Your task to perform on an android device: Open the Grocery list file in Google Drive.
Image 0: 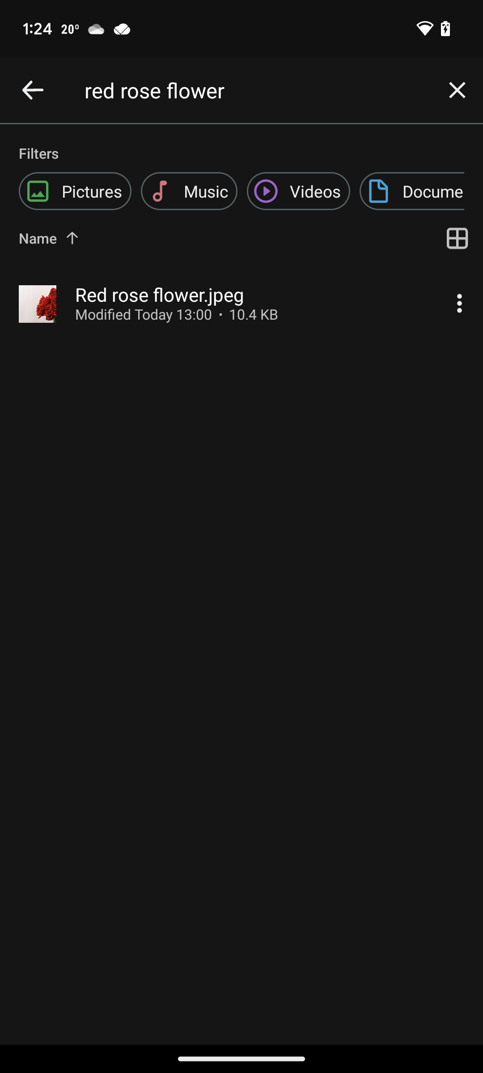
Open the Google Drive app
Step 0: open app "Drive"
Image 1: 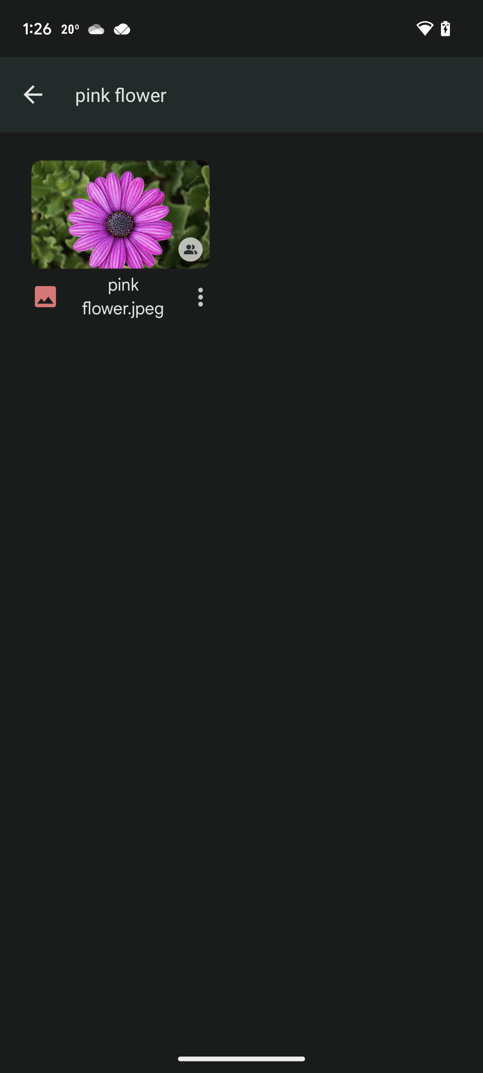
Click on the back icon at the top left corner of the screen
Step 1: click (33, 94)
Image 2: 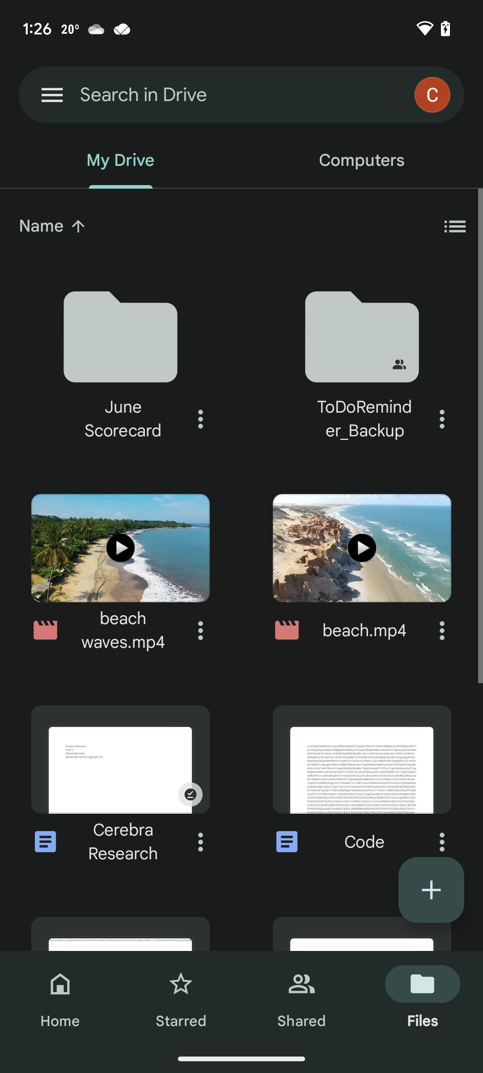
Swipe up to see the Grocery list file
Step 2: scroll down
Image 3: 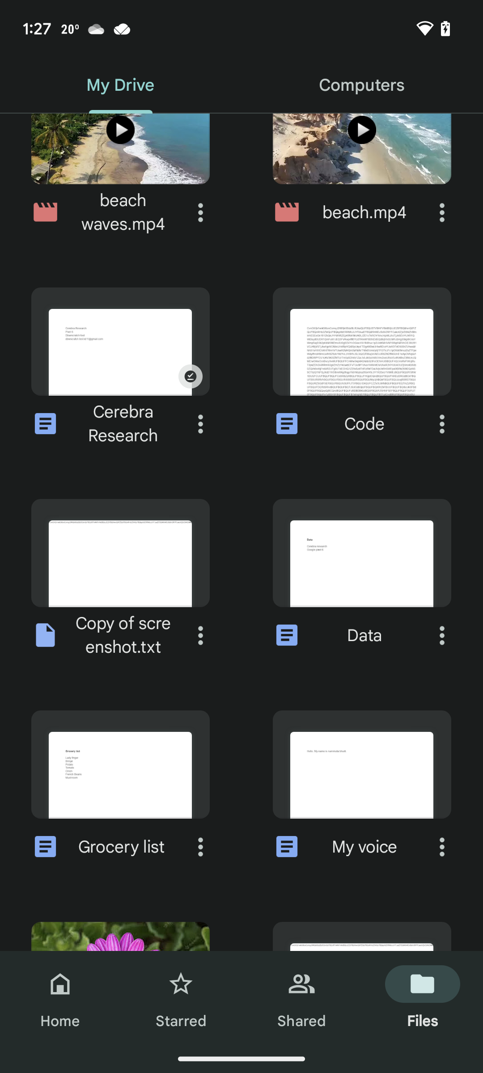
Open the Grocery list file
Step 3: click (120, 788)